Your task to perform on an android device: Join the "December 100k Challenge" for me on the Runkeeper app.
Image 1: 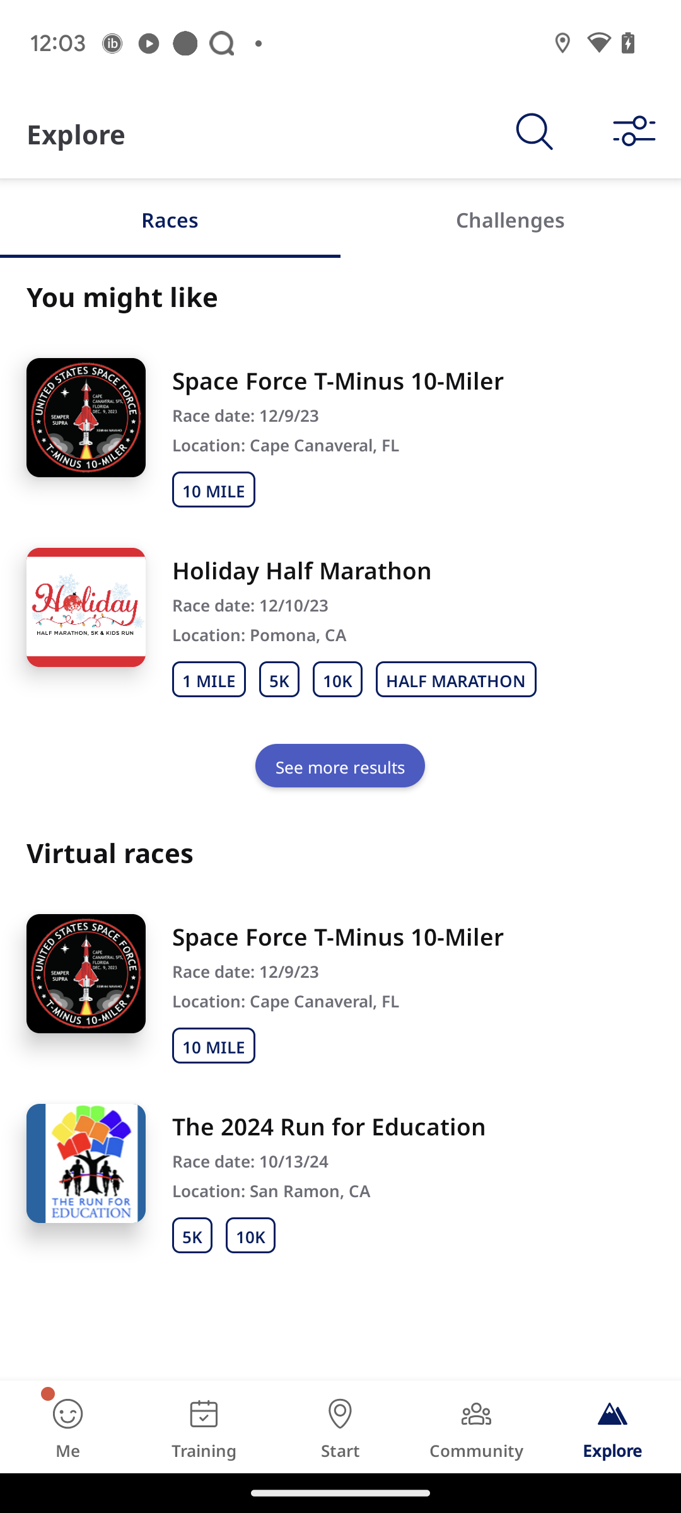
Click on the tab "Challenges".
Step 1: click (510, 217)
Image 2: 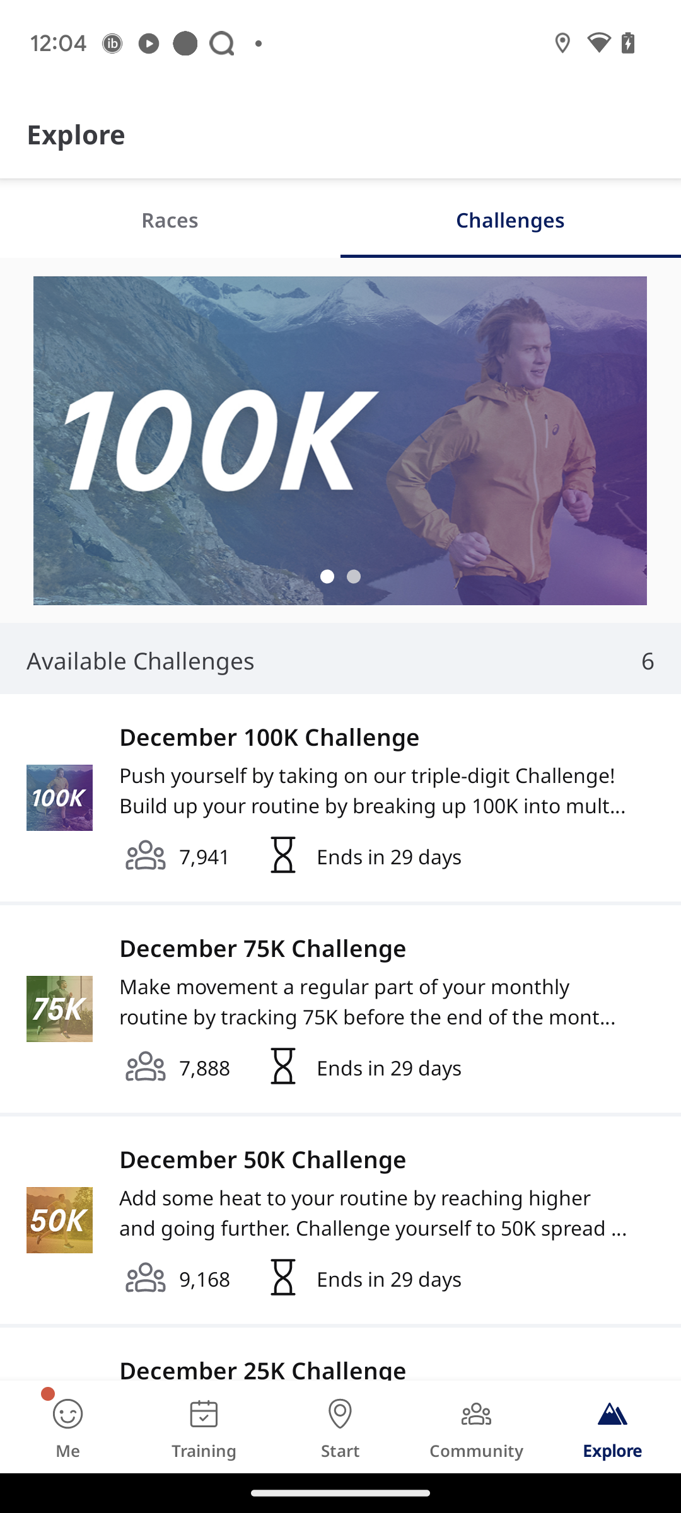
Open the tab "December 100k Challenge".
Step 2: click (373, 788)
Image 3: 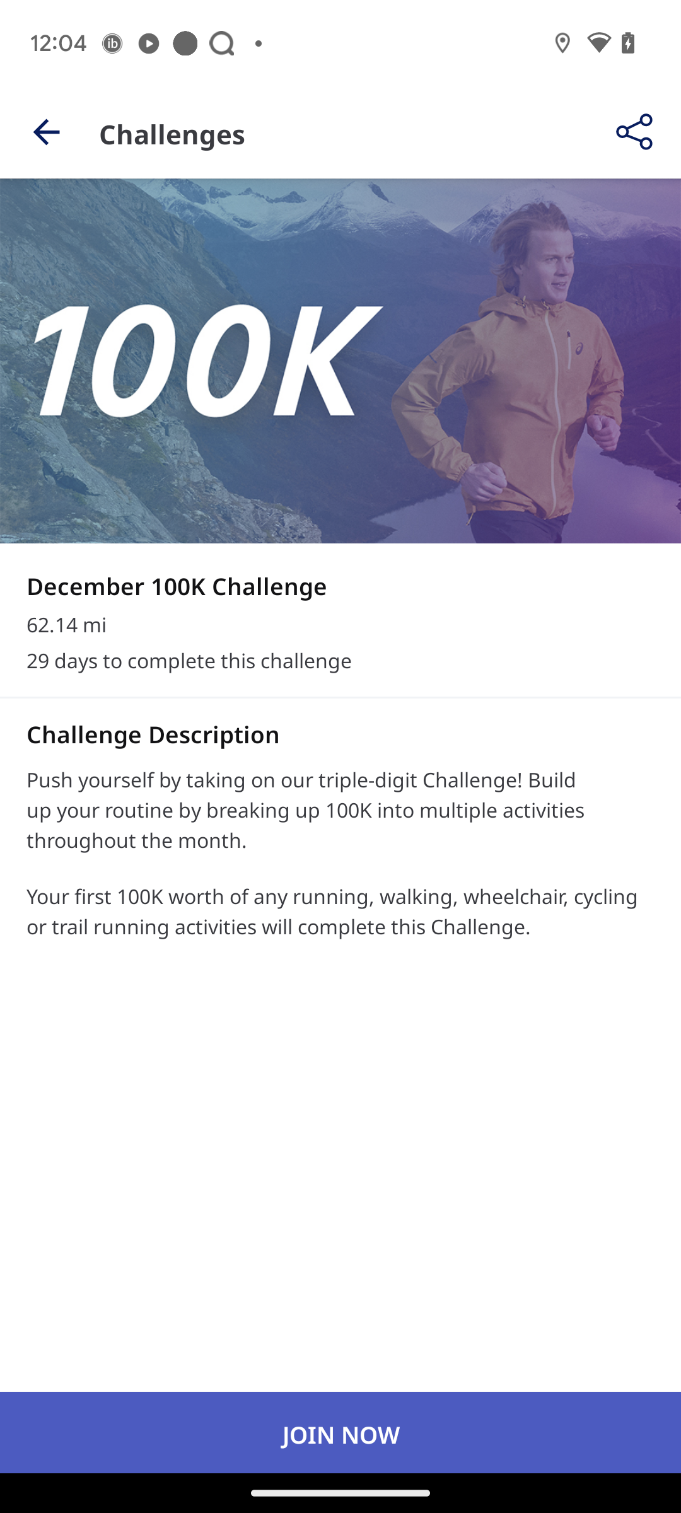
Click on the tab "Join now" at the bottom.
Step 3: click (340, 1432)